Your task to perform on an android device: I am planning a trip to the United States from Europe, for which I need to convert the budgeted amount into USD currency, which is 2500 euros. Check the converted currency on Currency Plus.
Image 1: 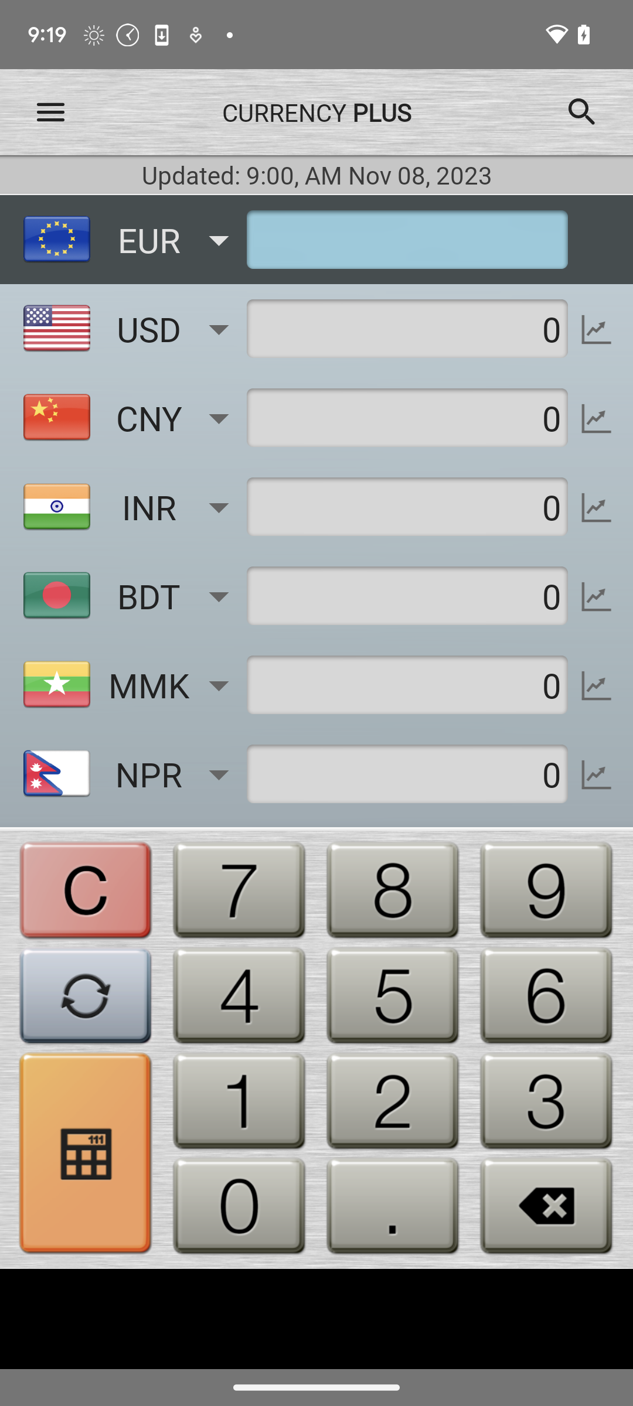
Enter the amount of the budget which is 2500 in EUR.
Step 1: type "2500"